Your task to perform on an android device: I am going to start learning French language for my career growth and enhance my CV , Select the French as for learning language in the Duolingo app
Image 0: 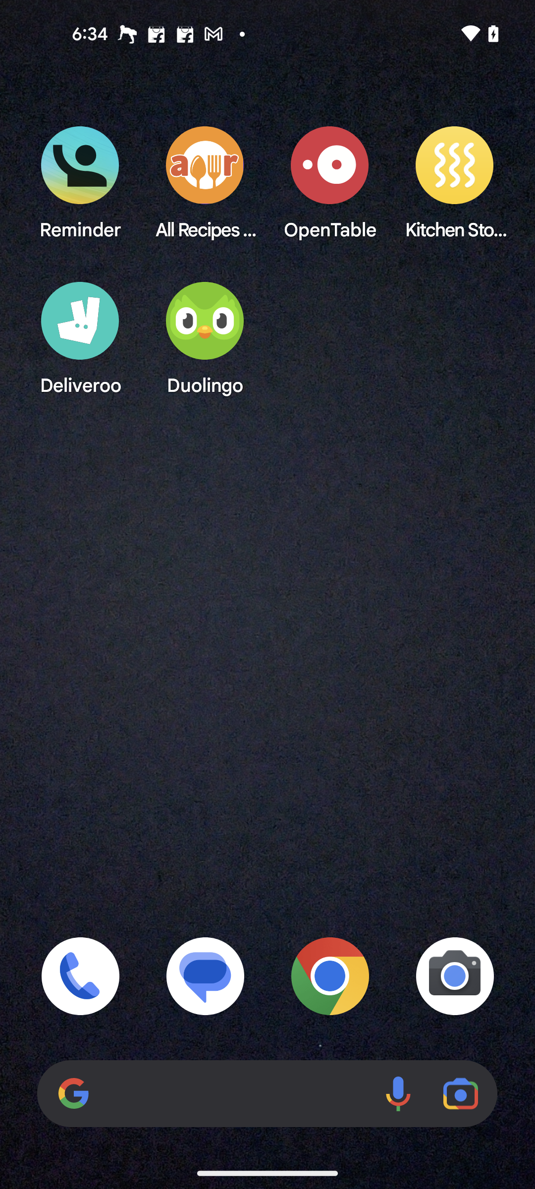
Open the Duolingo app
Step 0: open app "Duolingo"
Image 1: 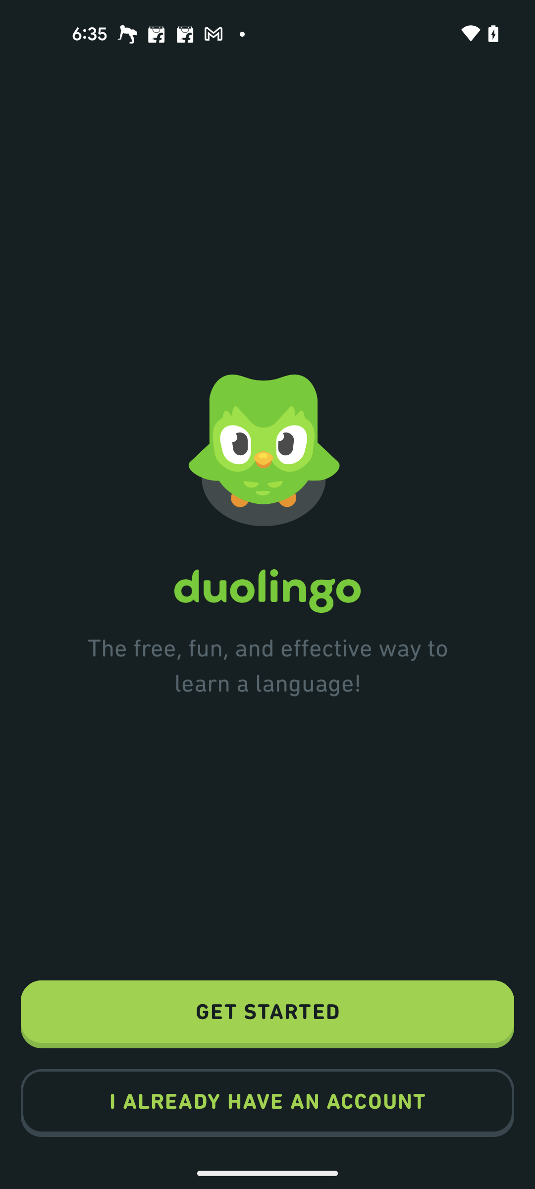
Click on the Get Started button
Step 1: click (267, 1014)
Image 3: 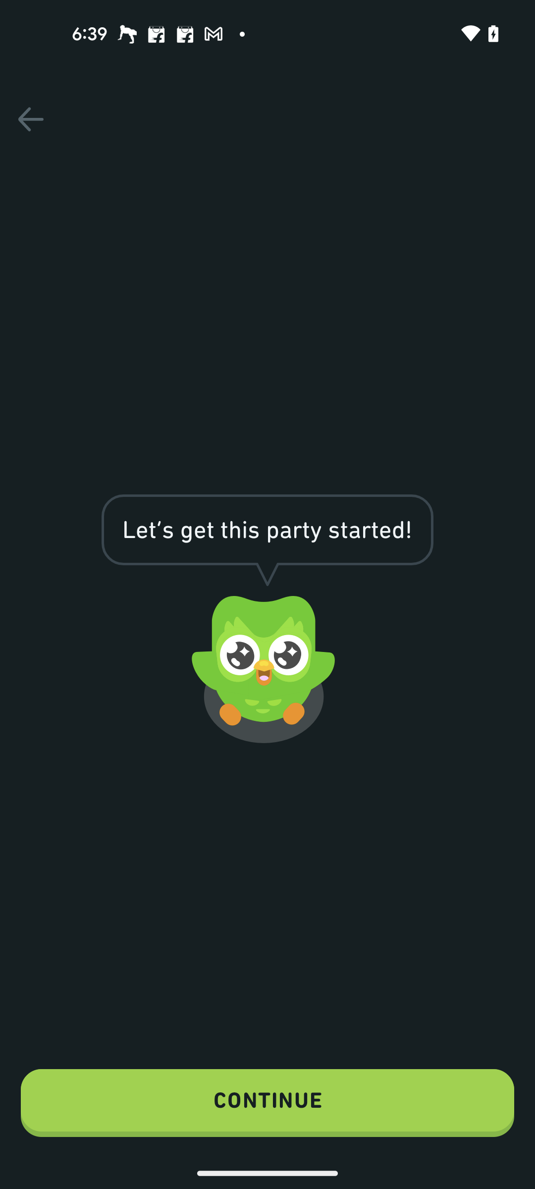
Click on the Continue button 
Step 3: click (267, 1103)
Image 4: 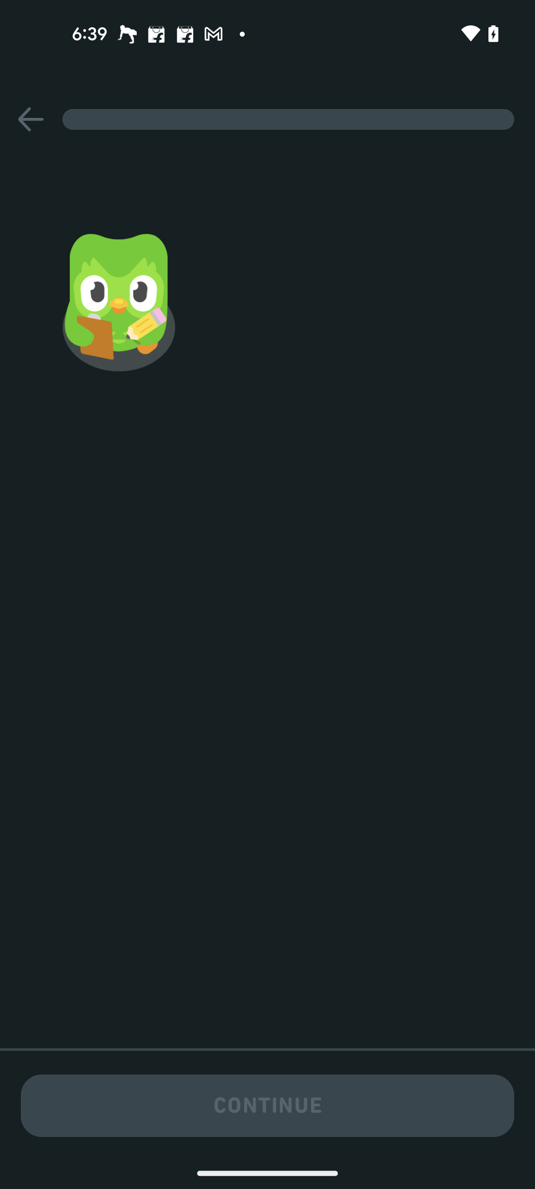
Click on the Continue button 
Step 4: wait
Image 5: 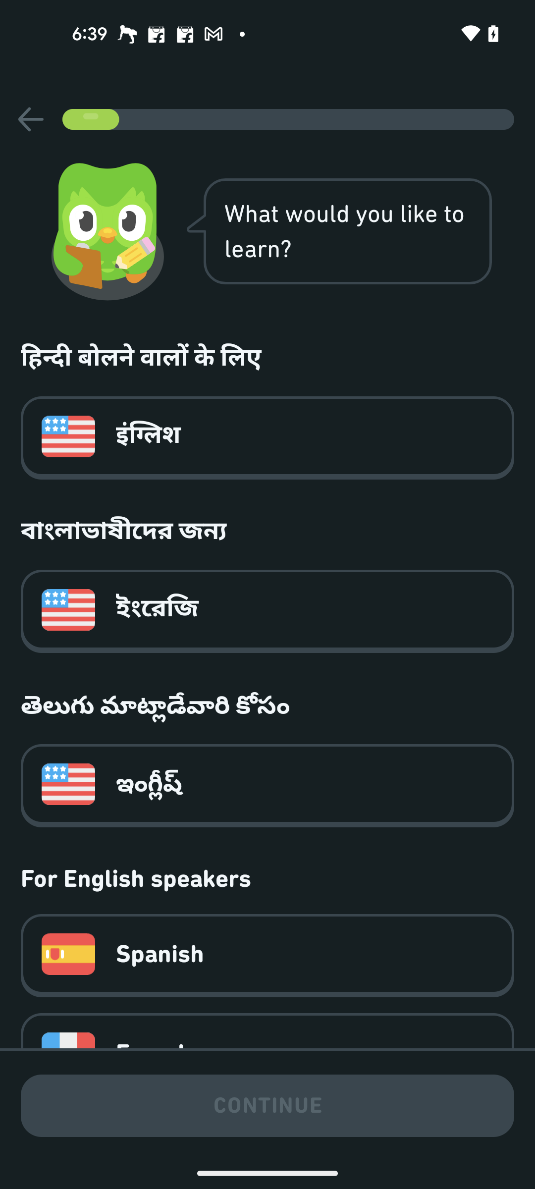
Scroll up for French language
Step 5: scroll down
Image 6: 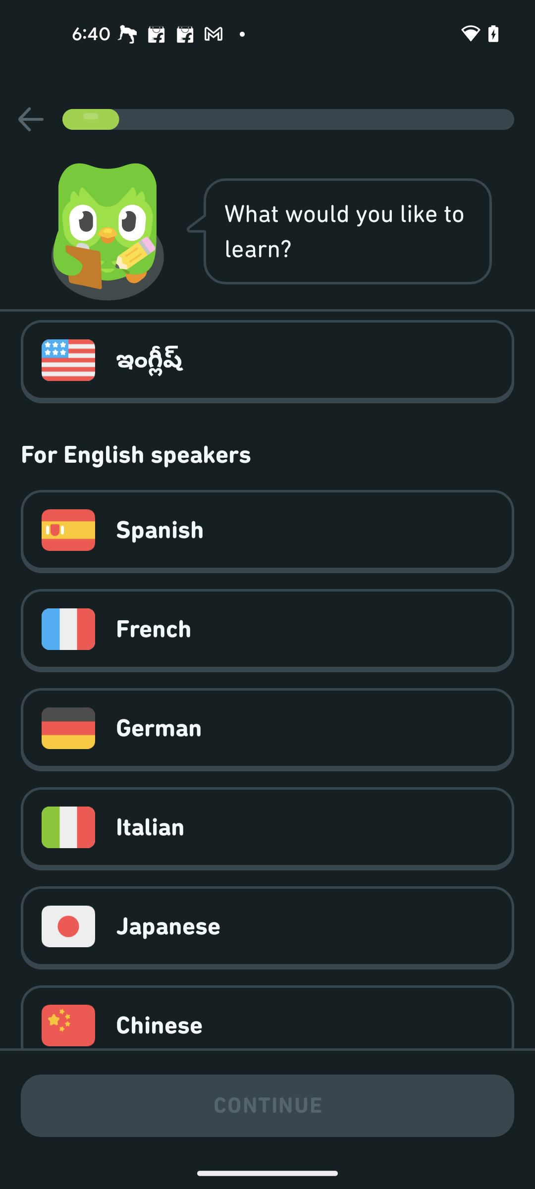
Select the French language
Step 6: click (294, 629)
Image 7: 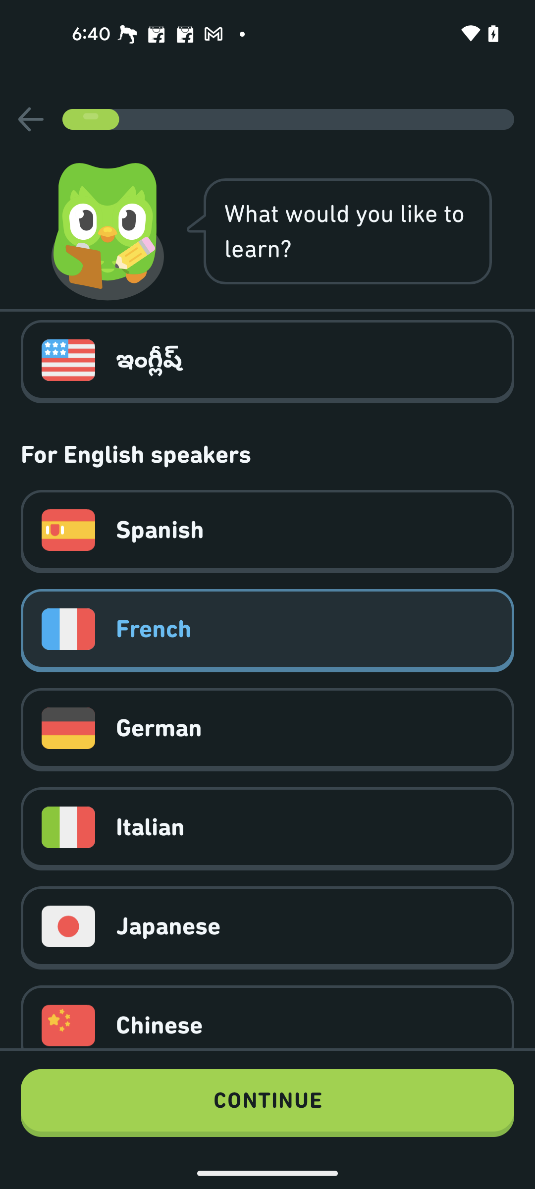
Click on the Continue button
Step 7: click (267, 1103)
Image 8: 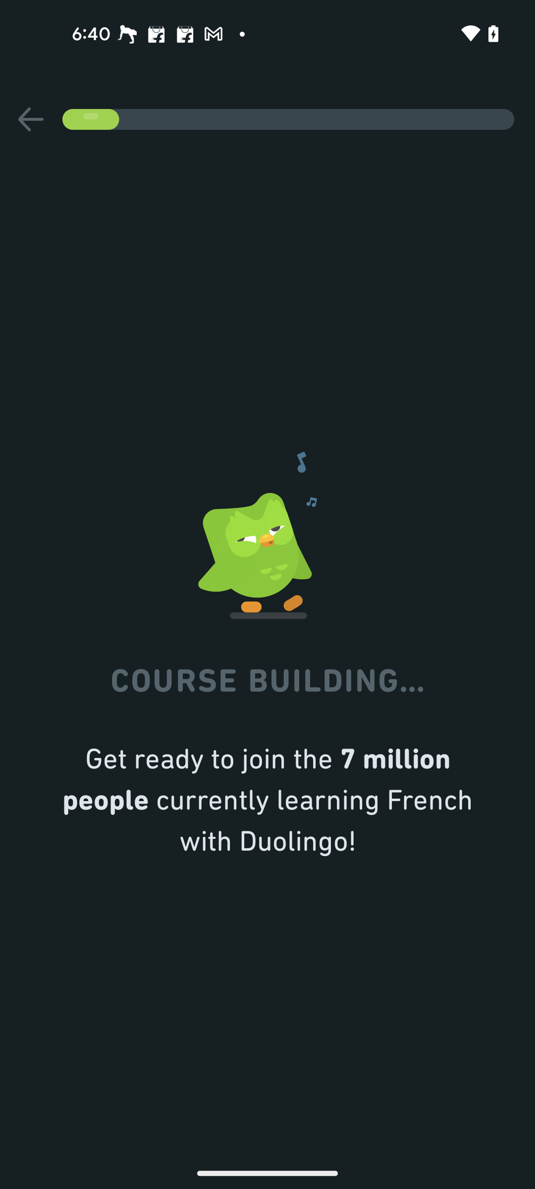
Click on the Continue button
Step 8: wait